Your task to perform on an android device: Look for the Drill machines in the Home improvement category in the Jio mart app.
Image 0: 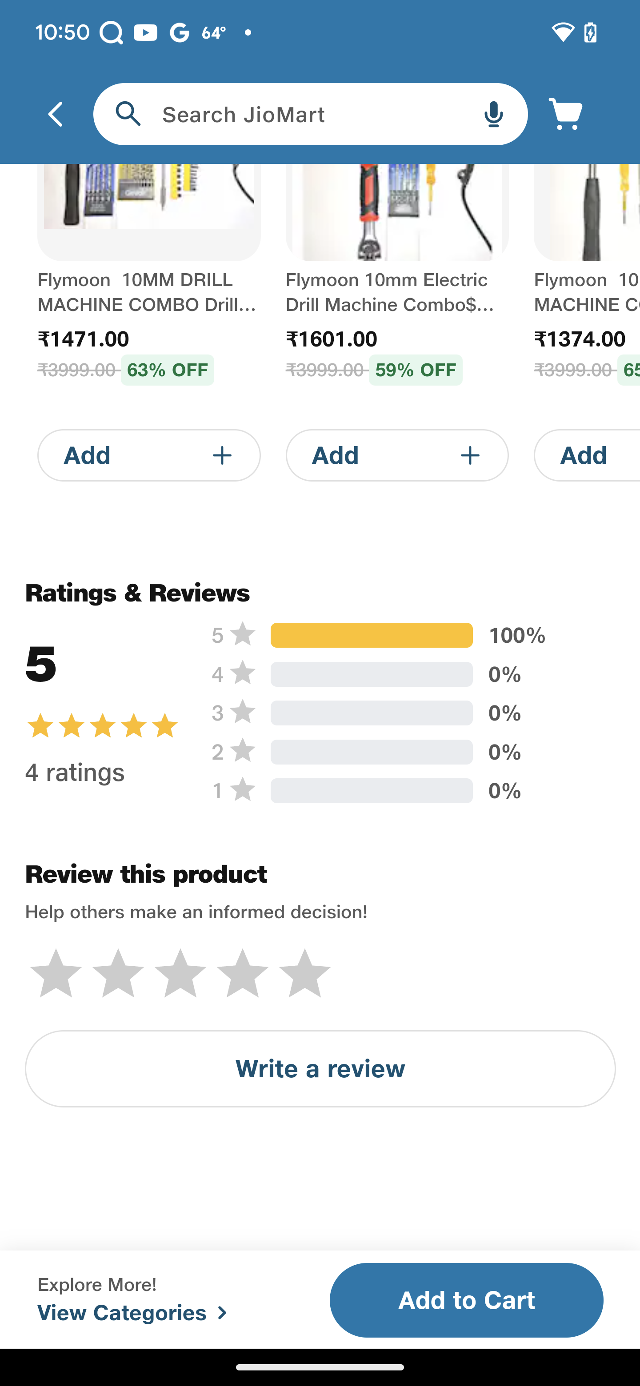
Go back to the previous page
Step 0: press back button
Image 1: 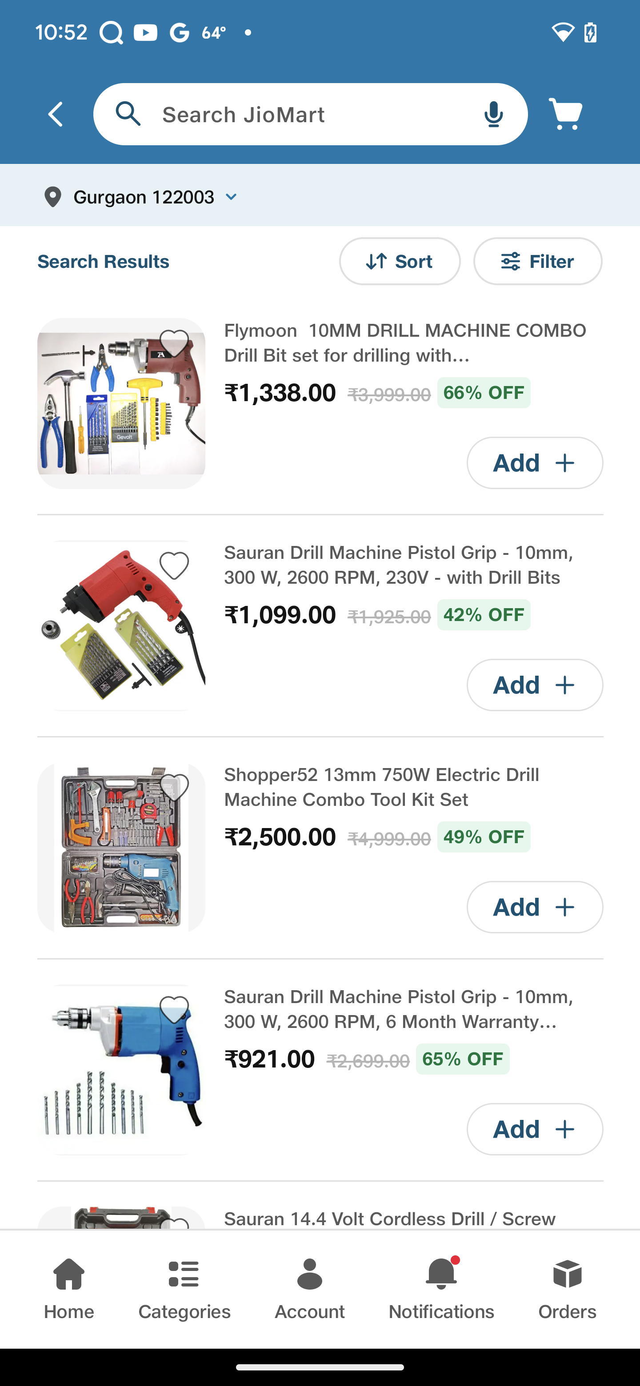
Click on the filter icon to view more option
Step 1: click (552, 261)
Image 2: 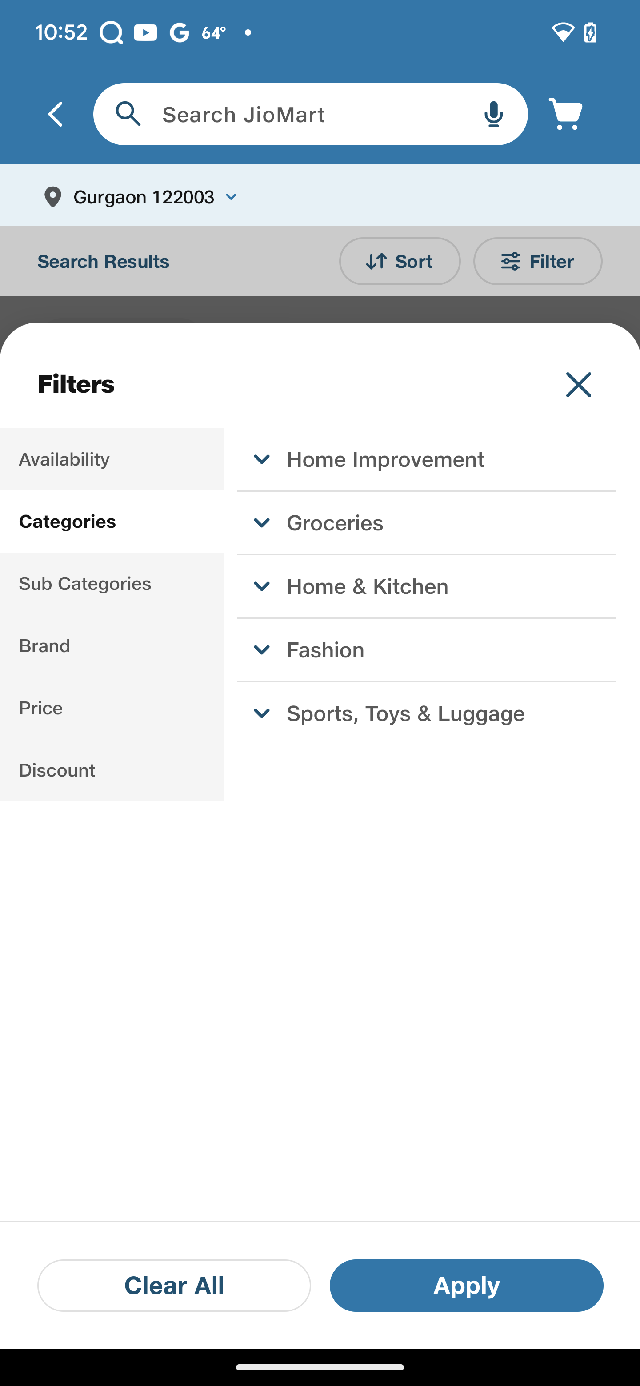
Click on the home improvement option
Step 2: click (386, 458)
Image 3: 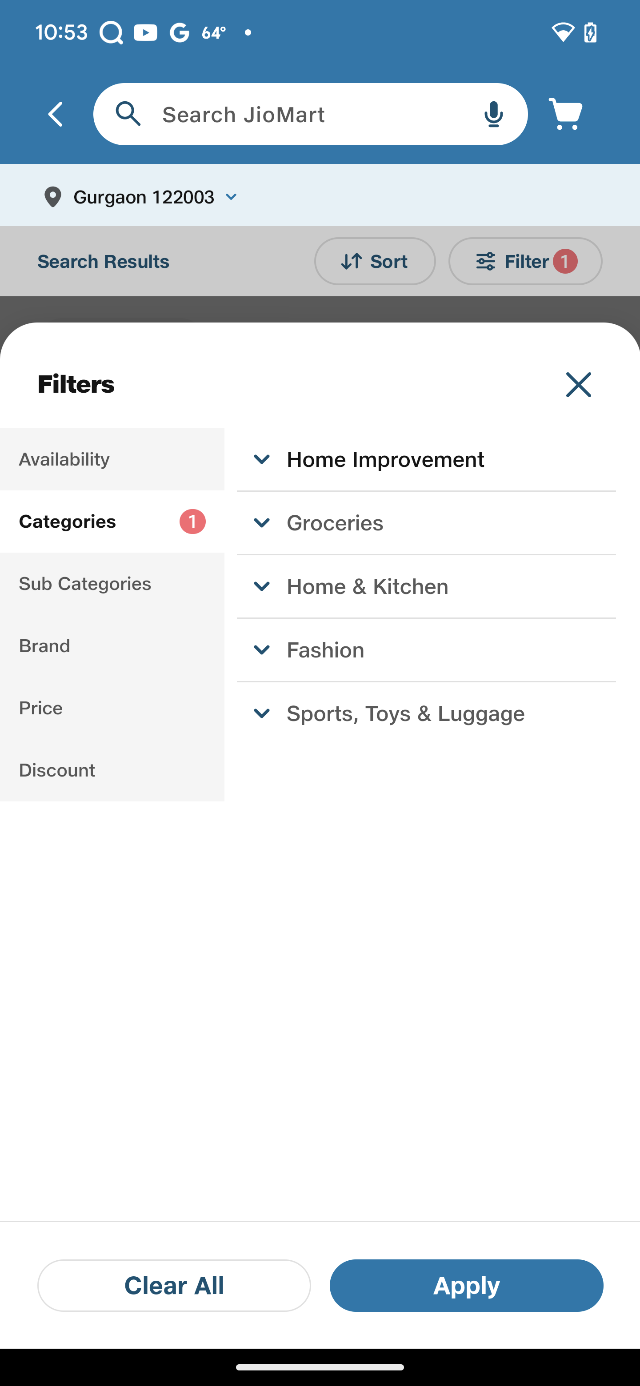
Click on the apply button
Step 3: click (484, 1281)